Your task to perform on an android device: In order to have a backup, export all of the reminders in the Google Drive app in file format.
Image 0: 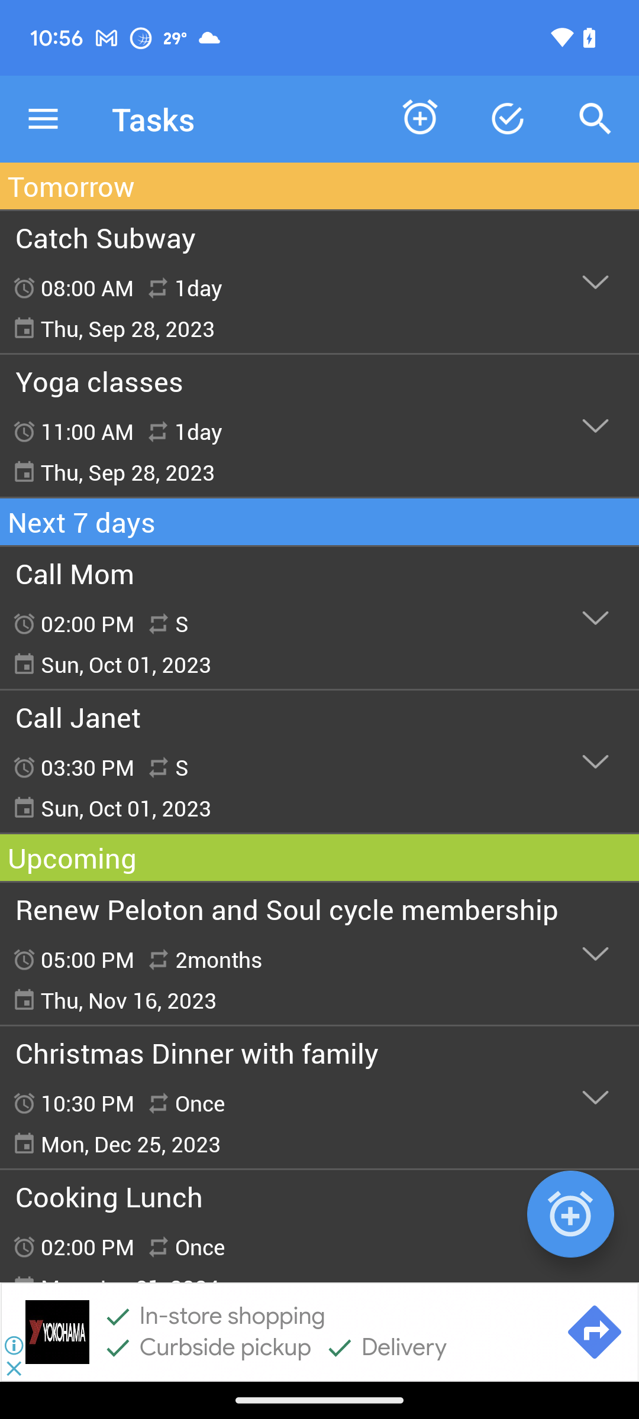
Click on the menu icon at the top left corner of the screen
Step 0: click (43, 119)
Image 1: 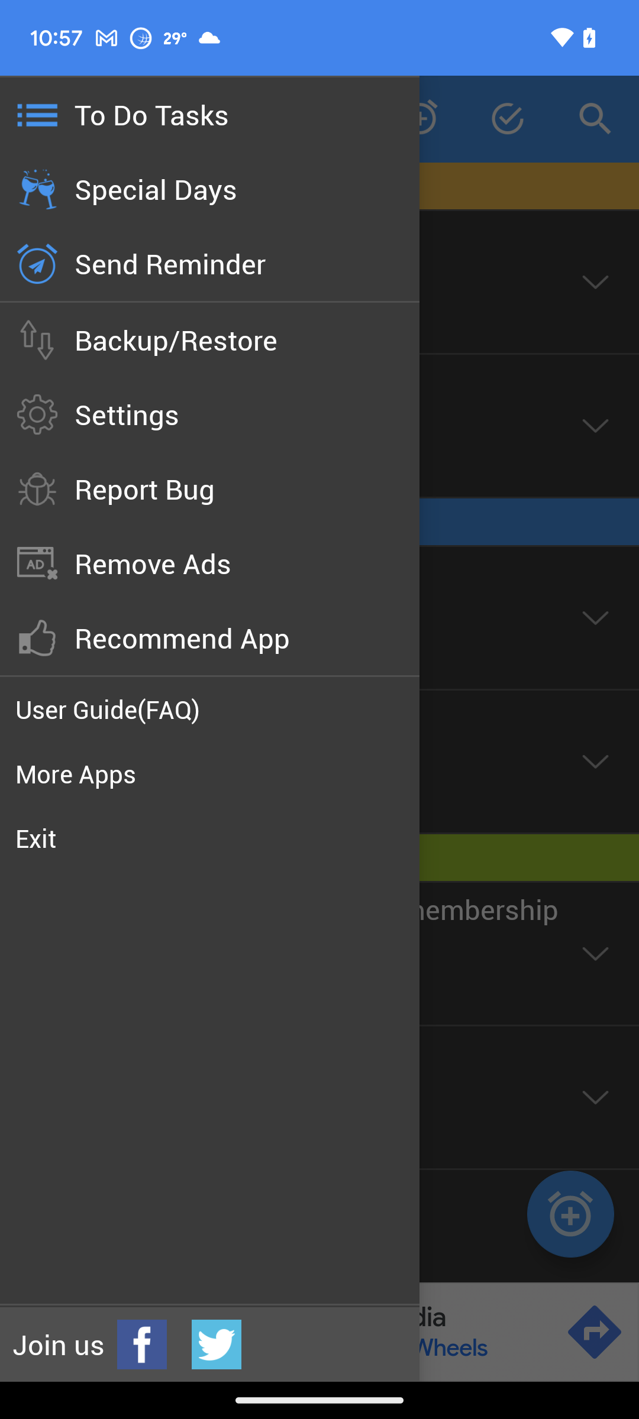
Click on the backup/restore option
Step 1: click (292, 329)
Image 2: 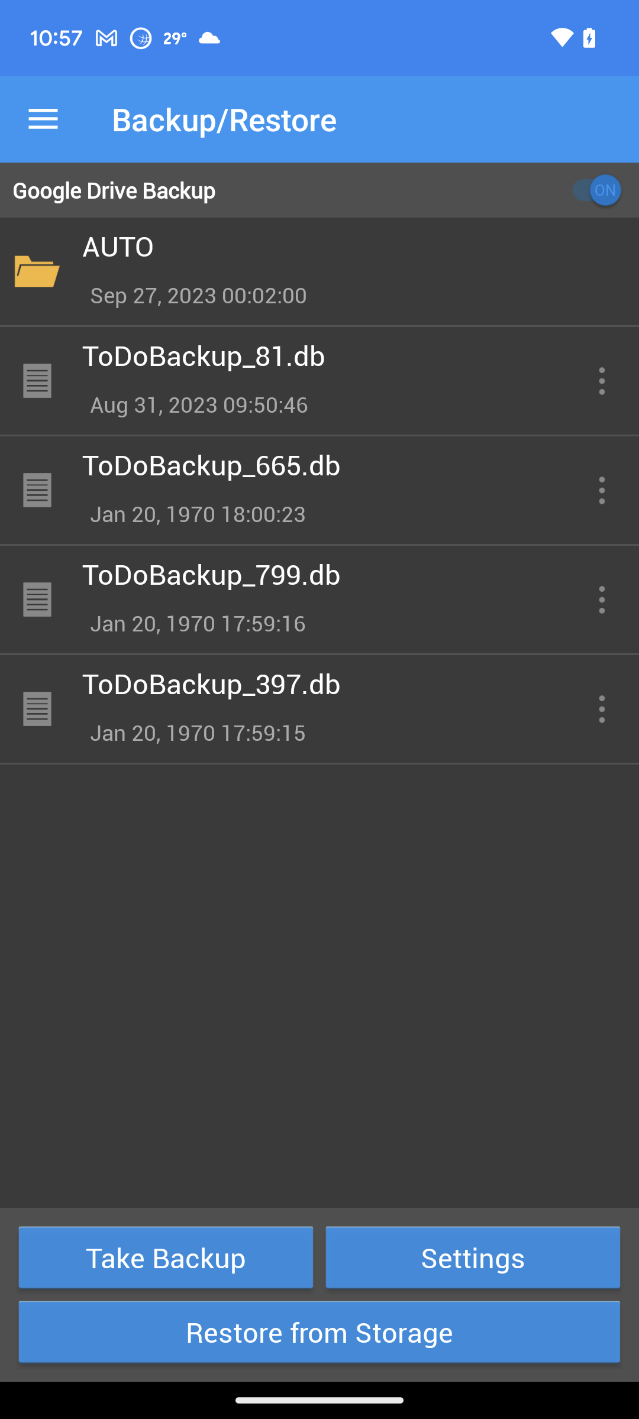
Click on the take backup button
Step 2: click (166, 1258)
Image 3: 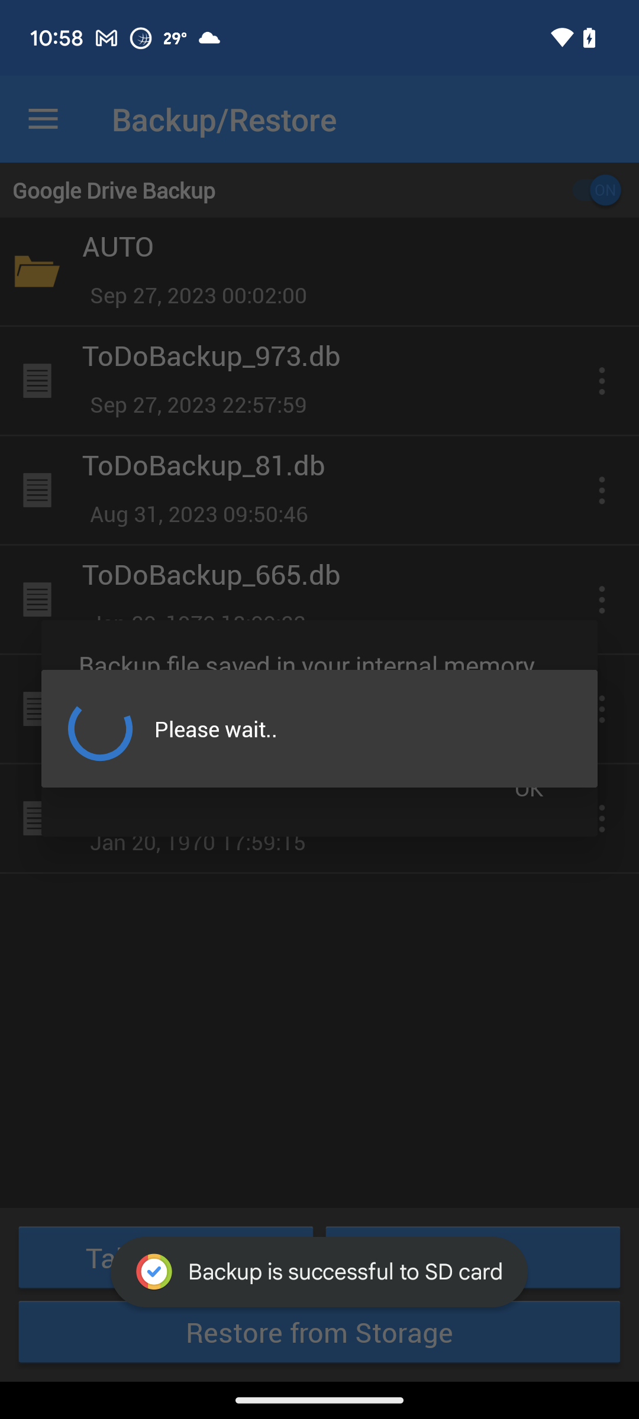
Click on the take backup button
Step 3: wait